Your task to perform on an android device: In the Trip.com app, I want to Get travel inspiration by going through the Travel Services in Transport section.
Image 0: 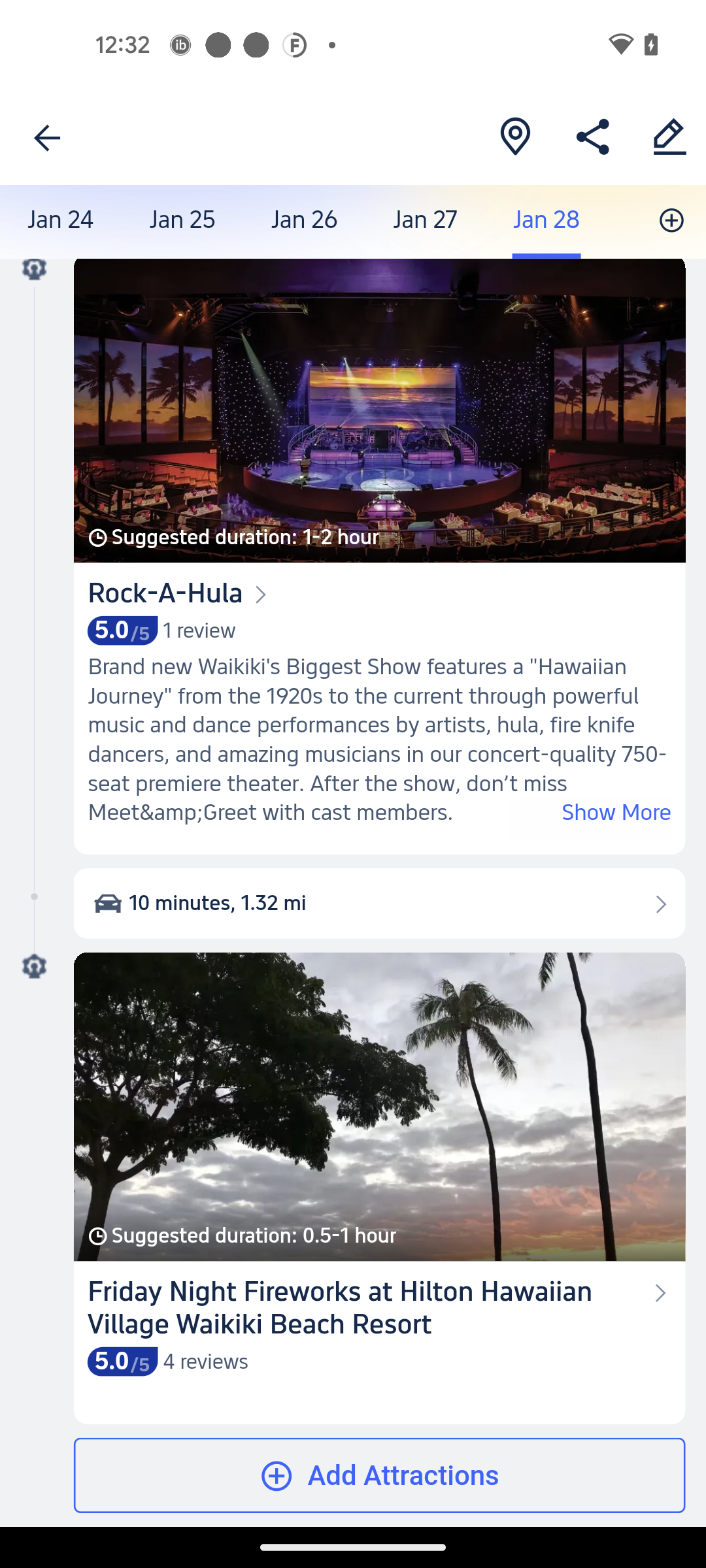
Click on the Back icon at the top left corner of the screen
Step 0: click (353, 129)
Image 1: 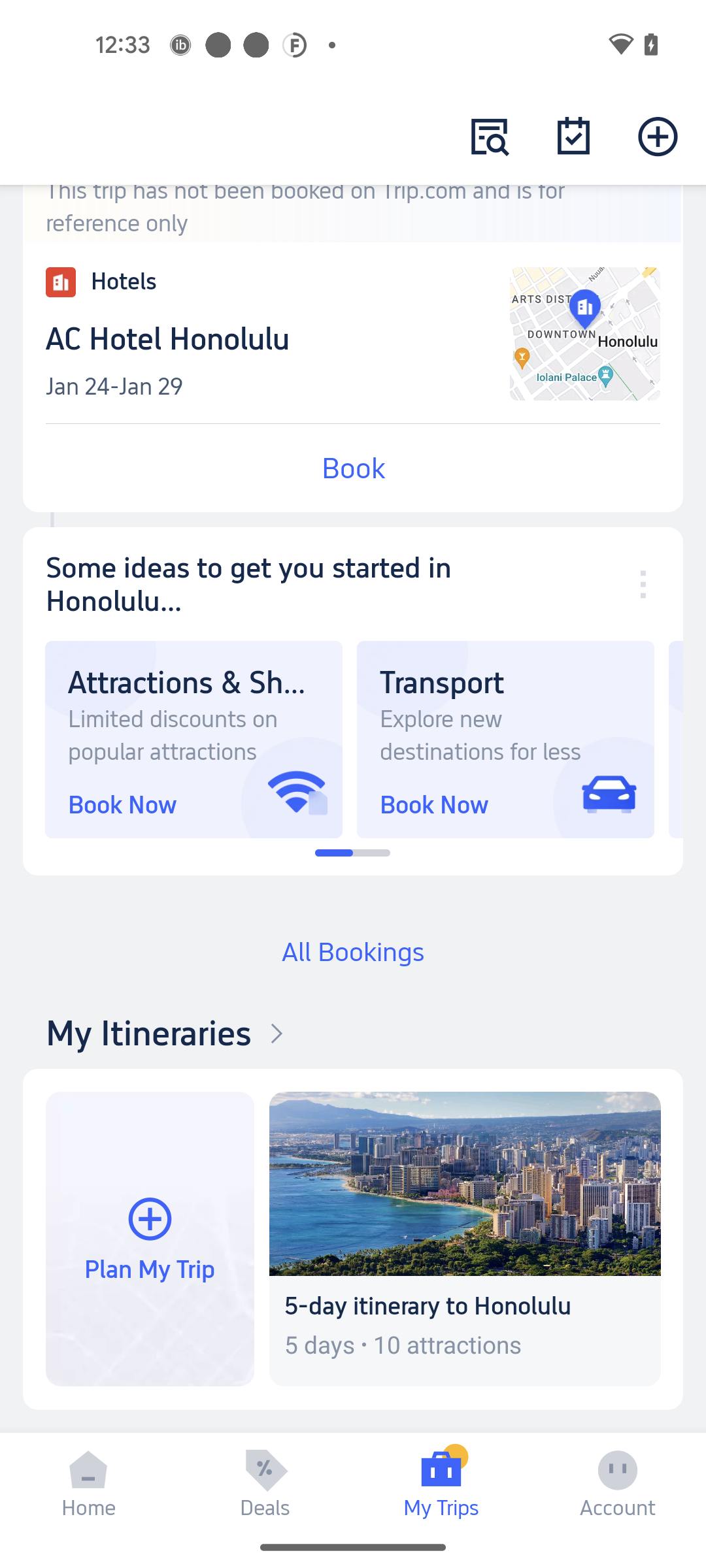
Click on the Transport section
Step 1: click (442, 682)